Your task to perform on an android device: On the Amazon Kindle app, I want to look up the term "fluttering" in the book "A Month in Provence" to comprehend the phrase.
Image 0: 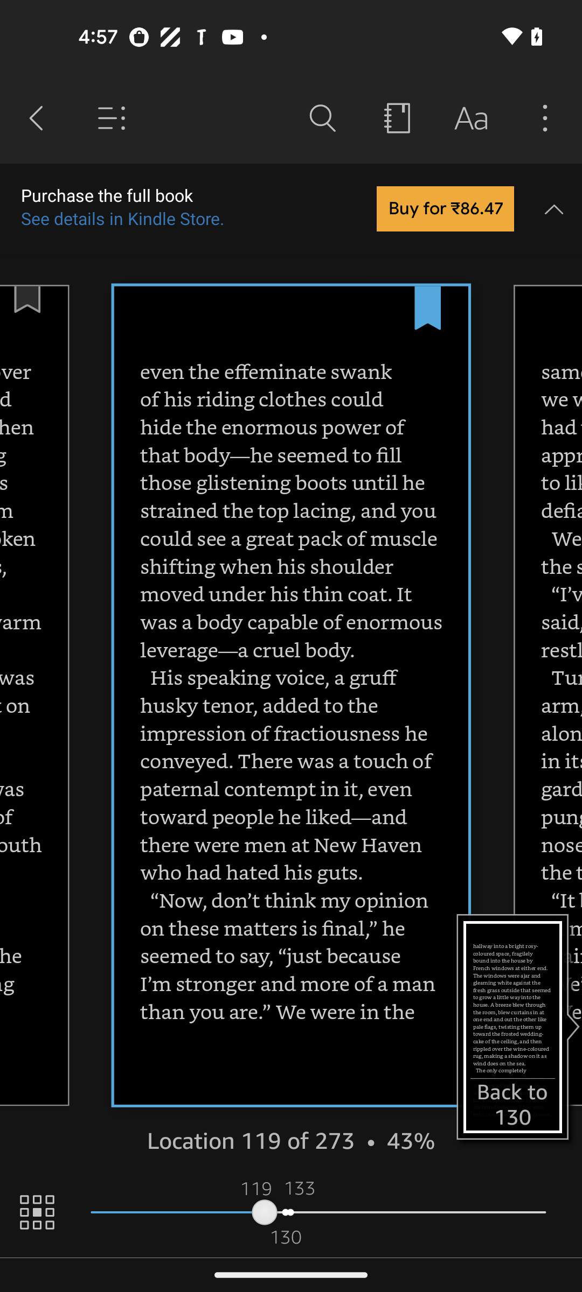
Click on the search icon at the top of the screen 
Step 0: click (322, 118)
Image 1: 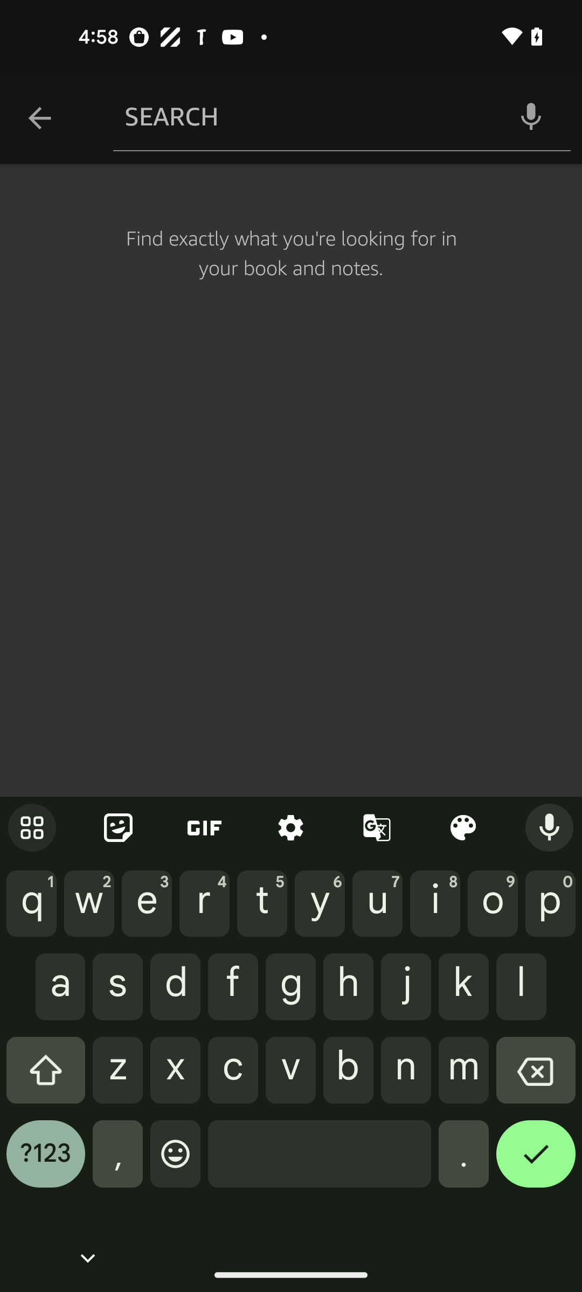
Search for the word as fluttering
Step 1: type " fluttering"
Image 2: 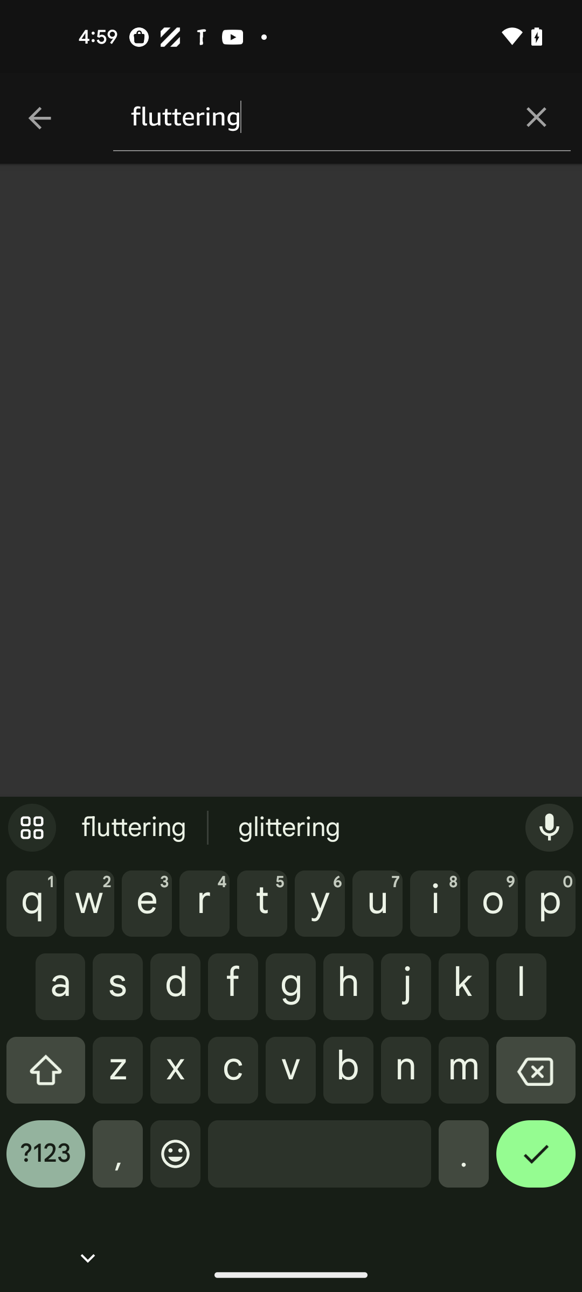
Click on the tick button at the bottom right corner of the screen 
Step 2: click (536, 1162)